Your task to perform on an android device: Show me the shoes that are best fit for all weather from the brand new Balance on the eBay app.
Image 0: 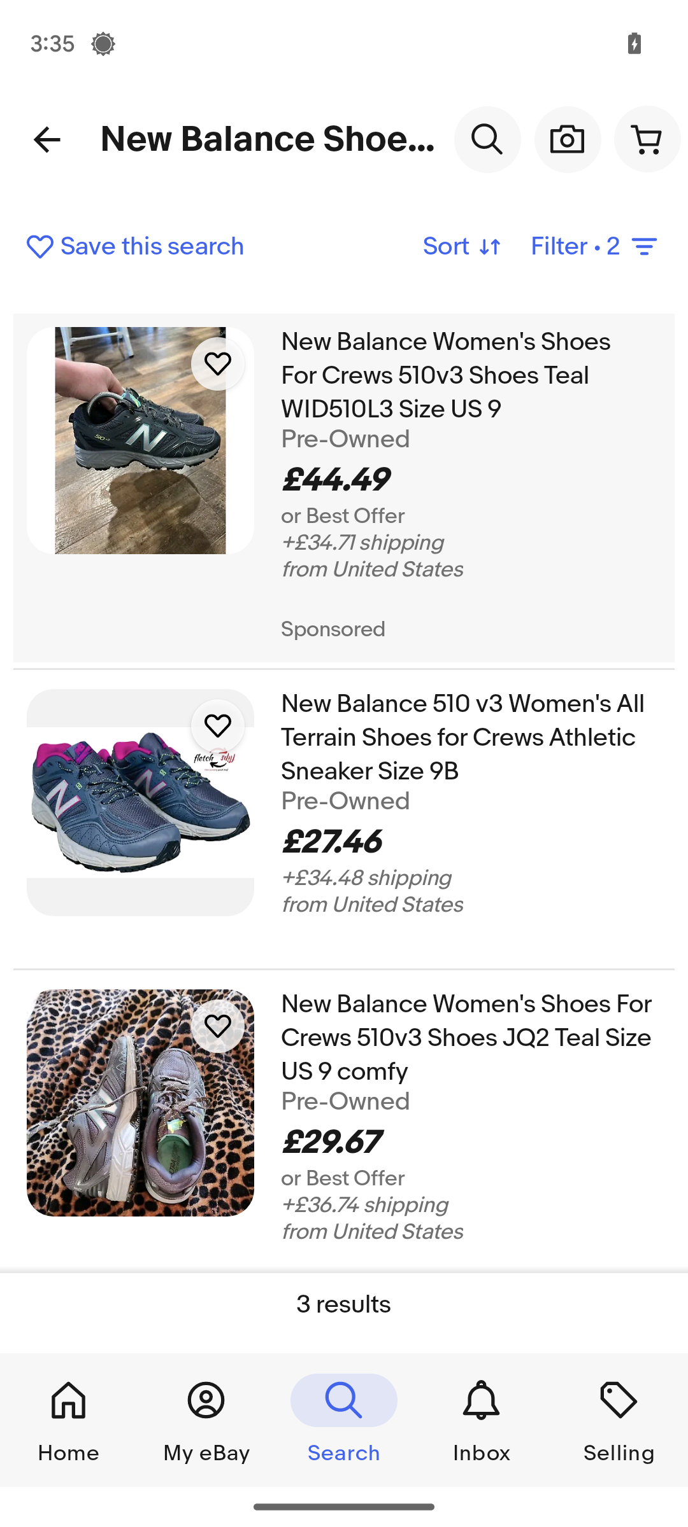
Click on the filter at the top-right side of the search result.
Step 0: click (595, 247)
Image 1: 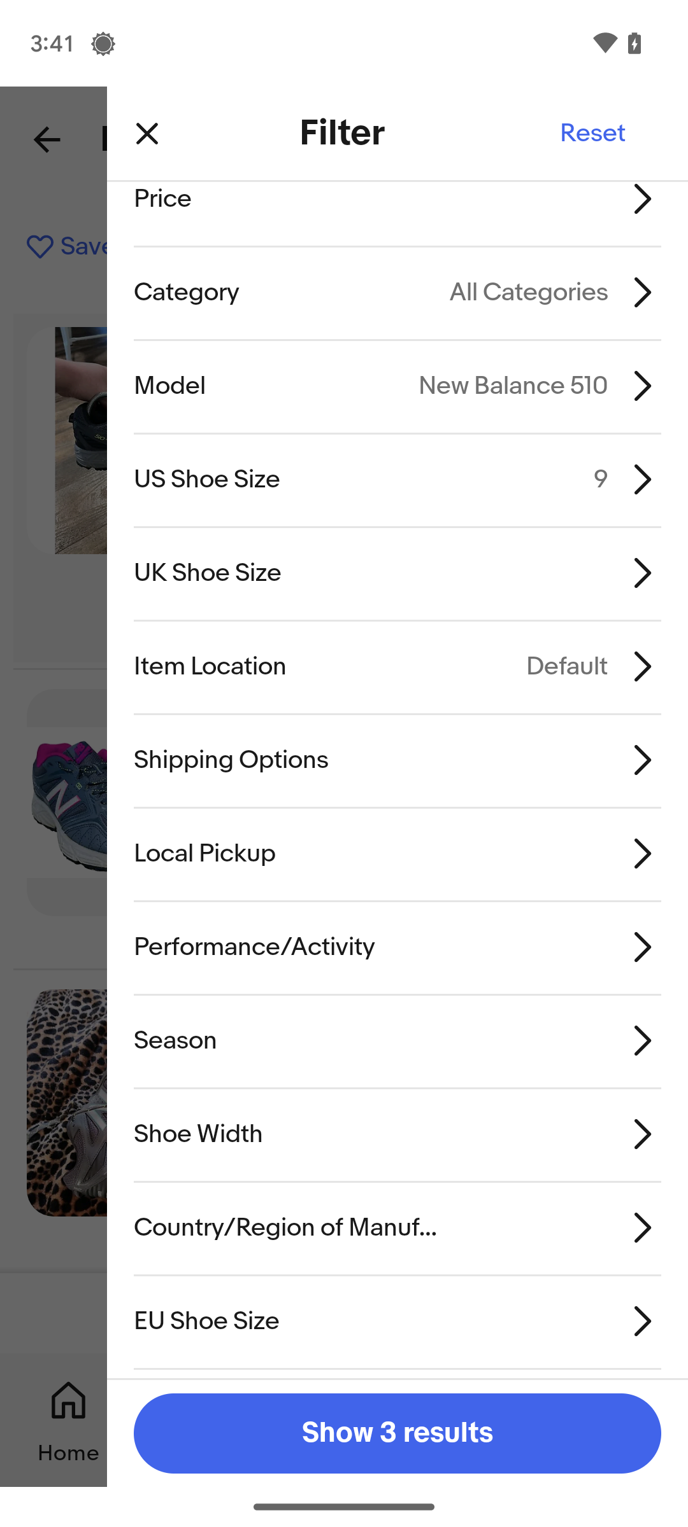
Click on the Season tab.
Step 1: click (471, 1038)
Image 2: 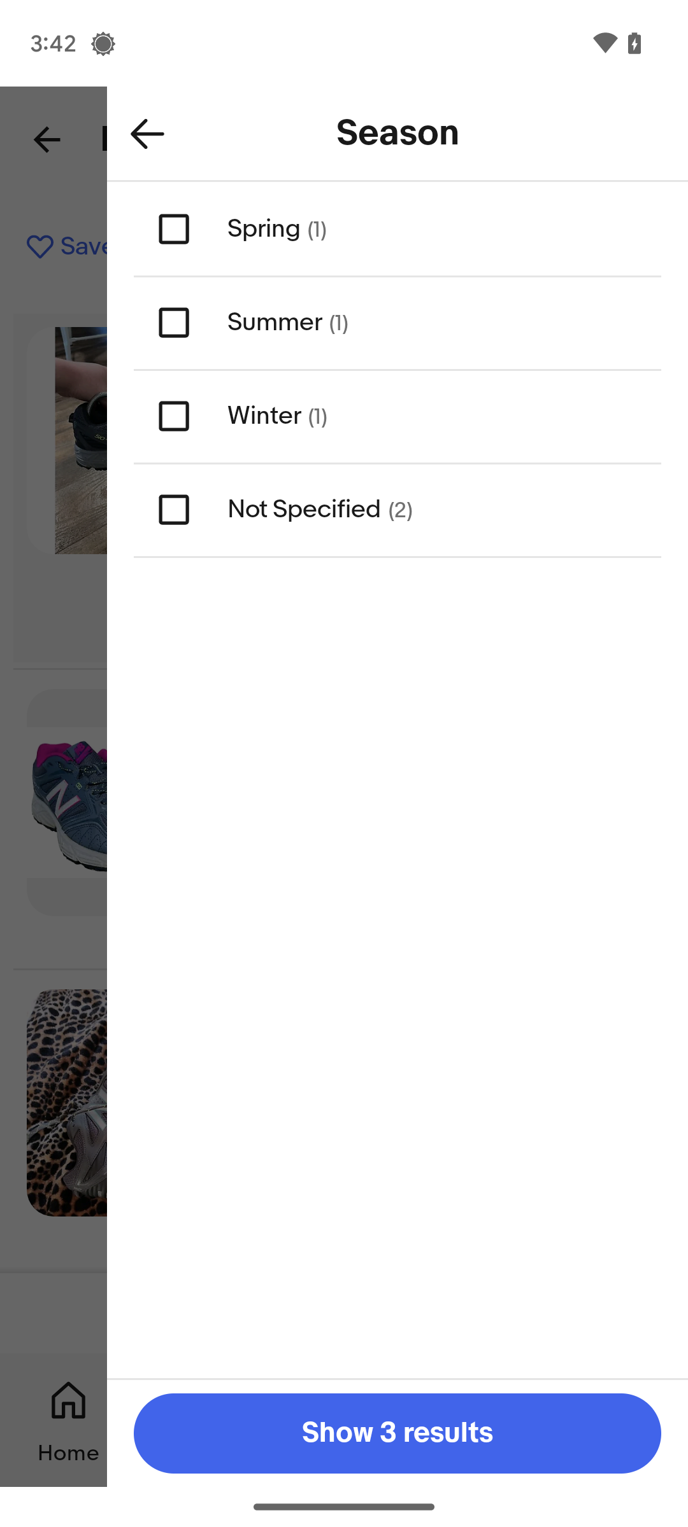
Select all the seasons.
Step 2: click (218, 247)
Image 3: 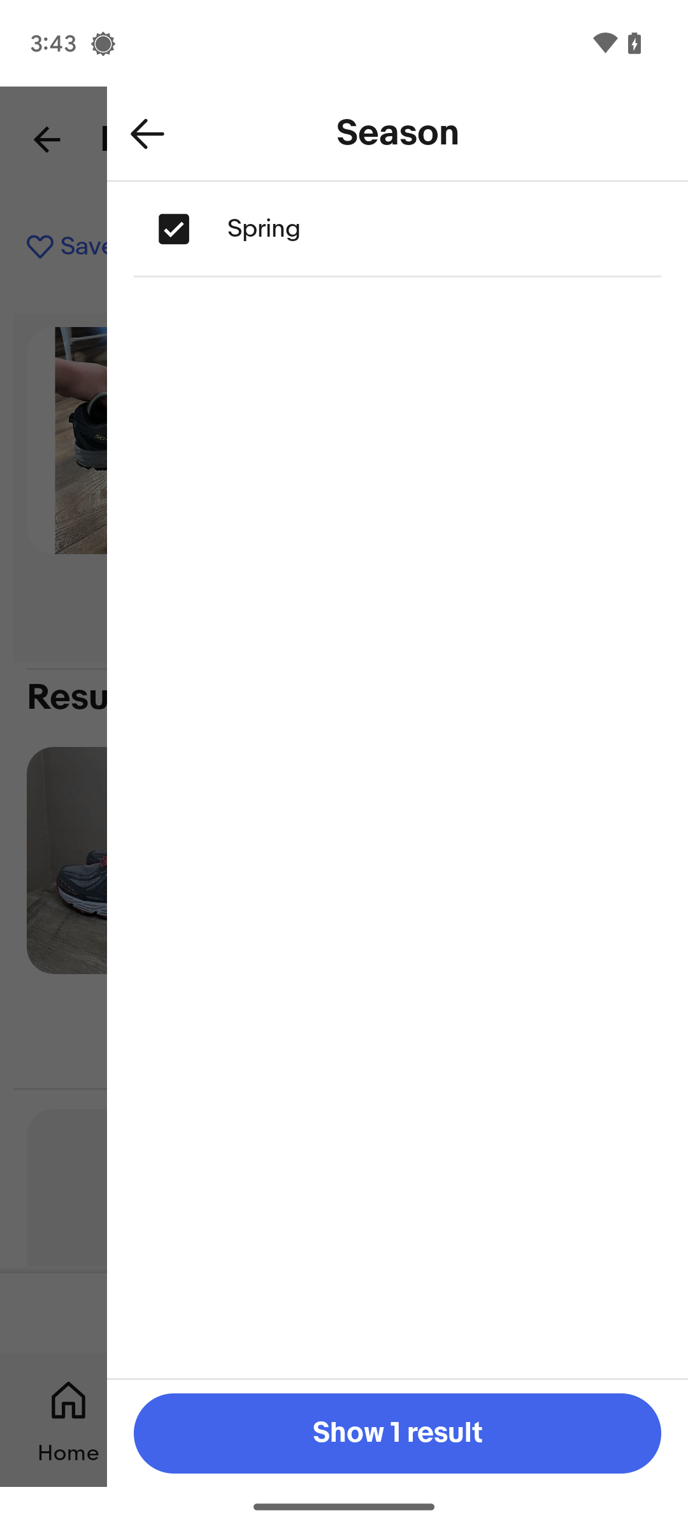
Select all the seasons.
Step 3: wait
Image 4: 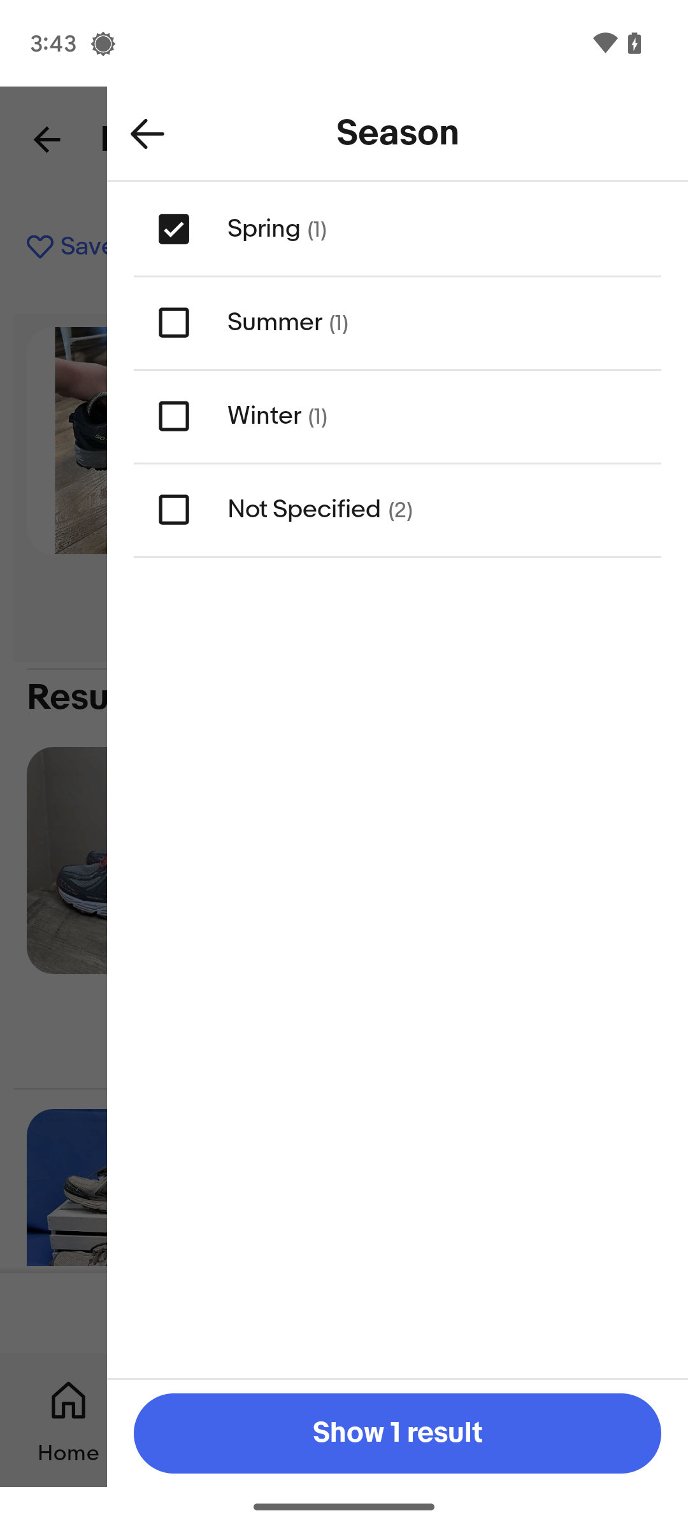
Select all the seasons.
Step 4: click (174, 323)
Image 5: 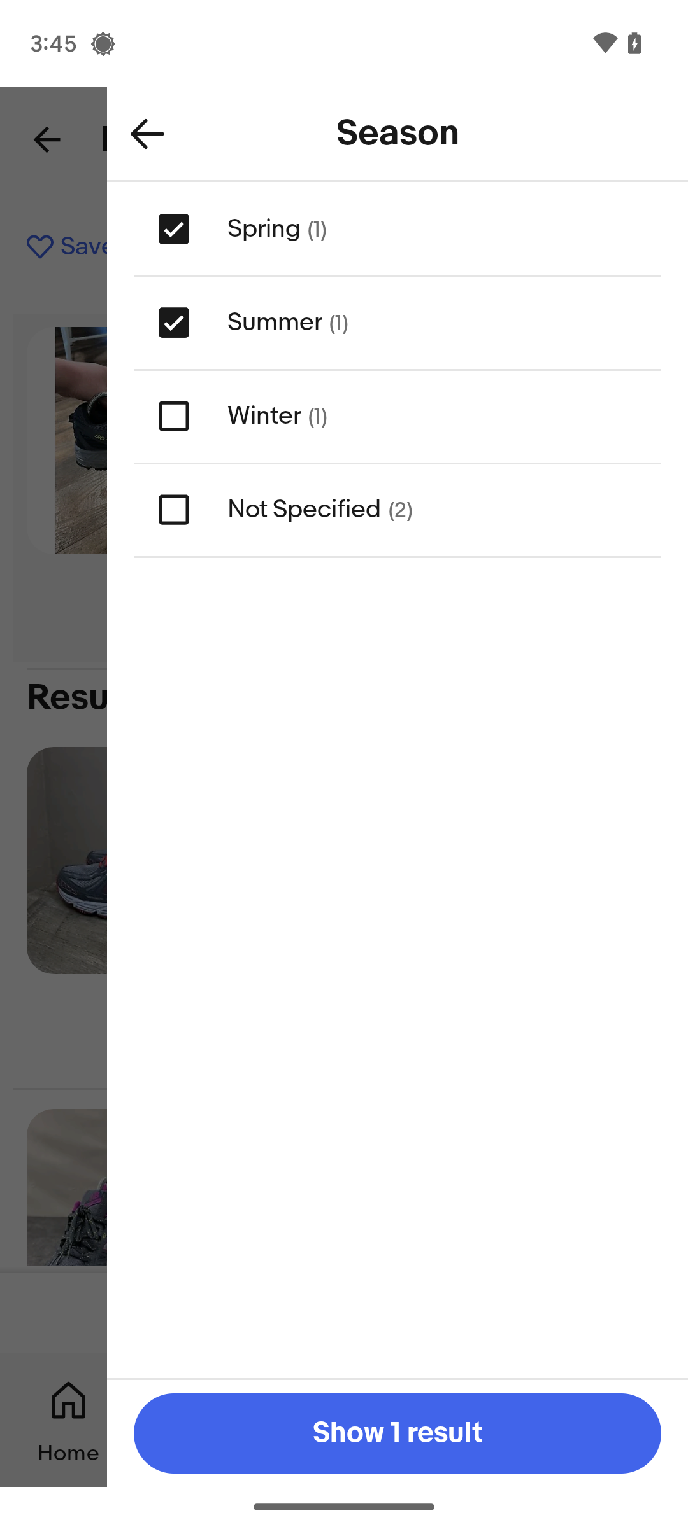
Select all the seasons.
Step 5: click (174, 416)
Image 6: 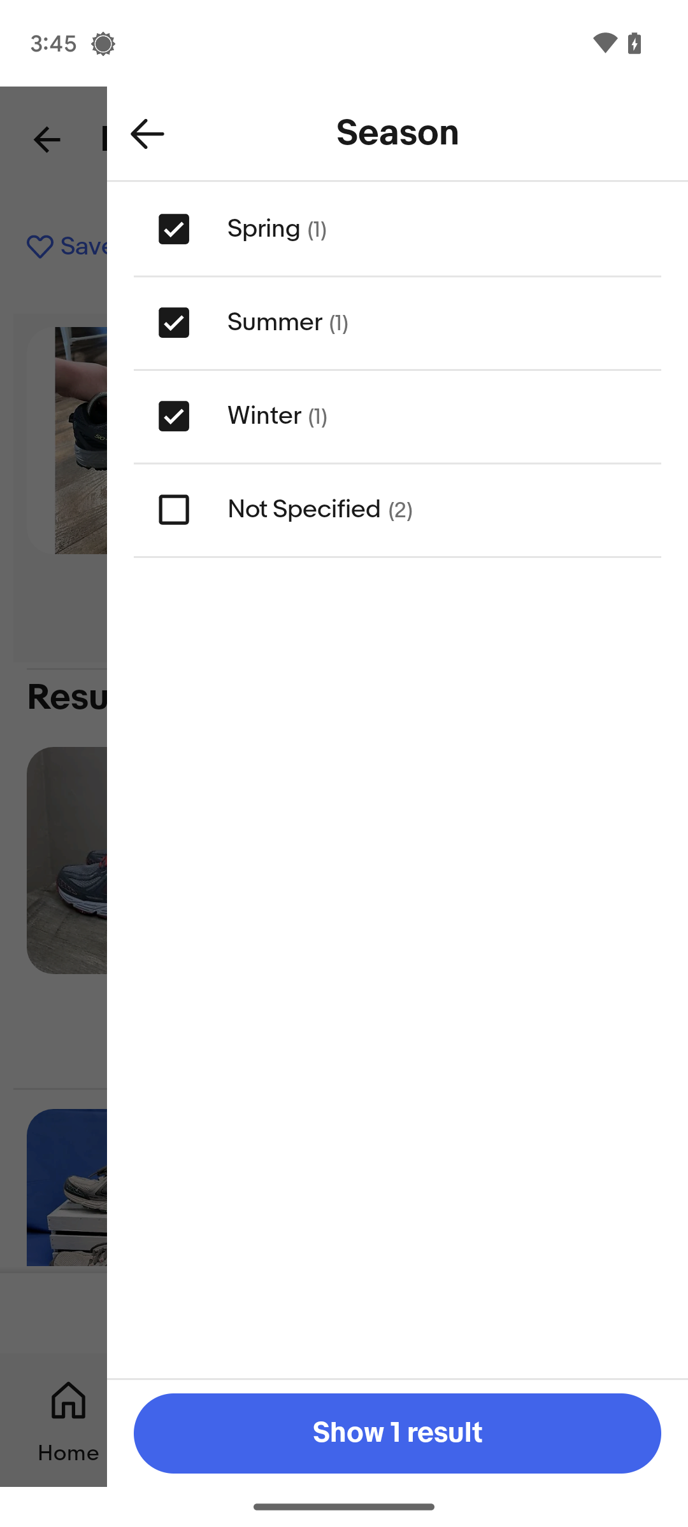
Select all the seasons.
Step 6: click (174, 510)
Image 7: 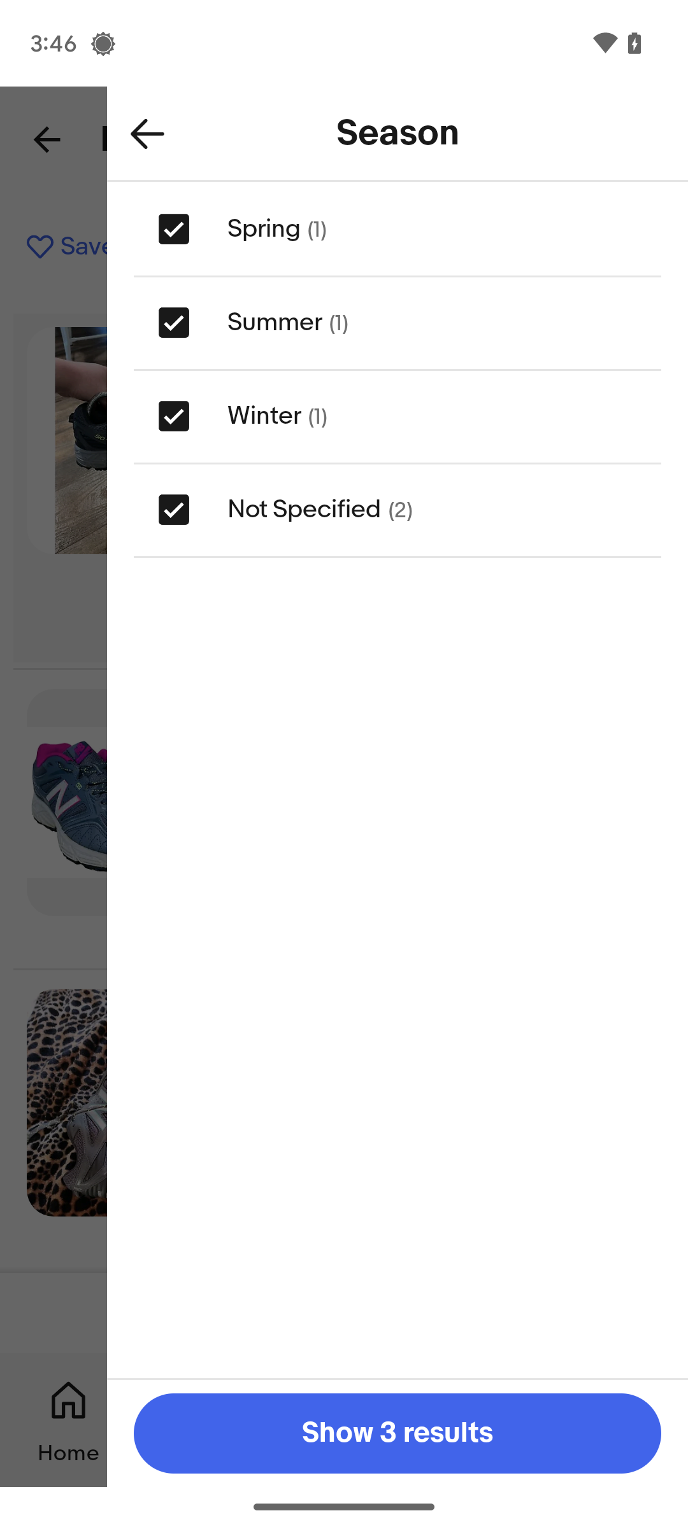
Click on Show 3 results.
Step 7: click (439, 1393)